Your task to perform on an android device: Open Shopclues app and search for Mens Multicolor T Shirts
Image 0: 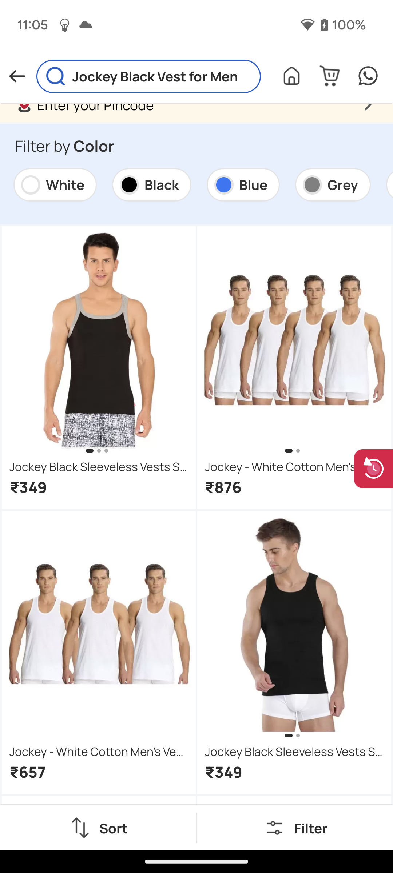
Open ShopClues app
Step 0: open app "ShopClues"
Image 1: 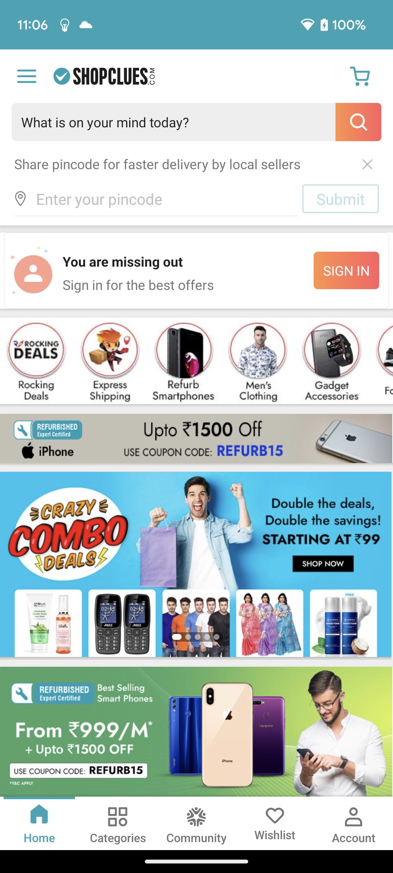
click on search icon at the top right corner of the screen
Step 1: click (196, 122)
Image 2: 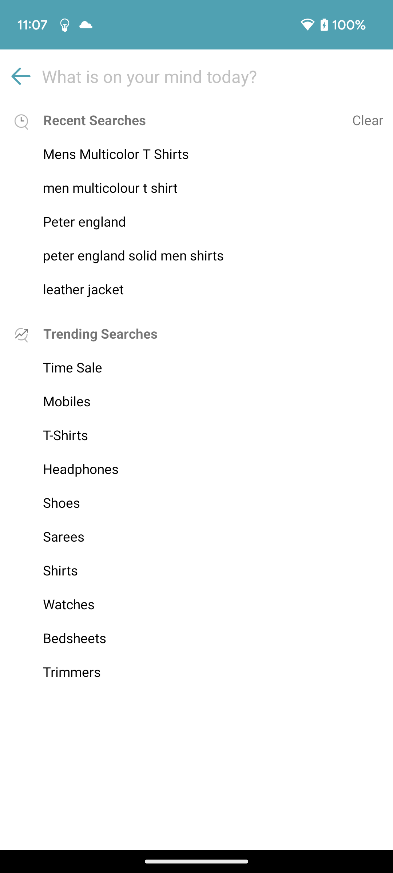
click on search bar
Step 2: click (196, 76)
Image 3: 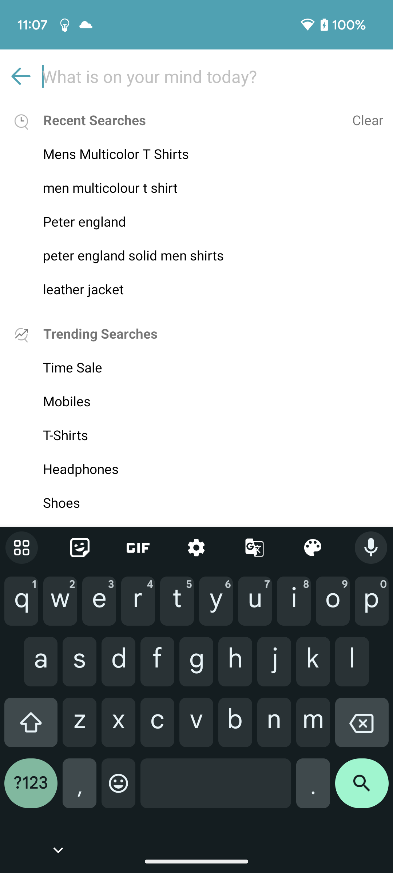
type Mens Multicolor T Shirts in search bar
Step 3: type "Mens Multicolor T Shirts"
Image 4: 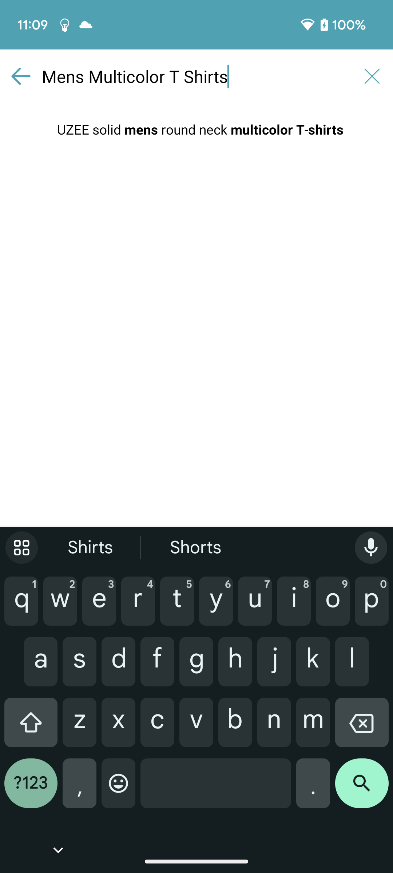
Click on search icon at the bottom right corner of the screen
Step 4: click (362, 789)
Image 5: 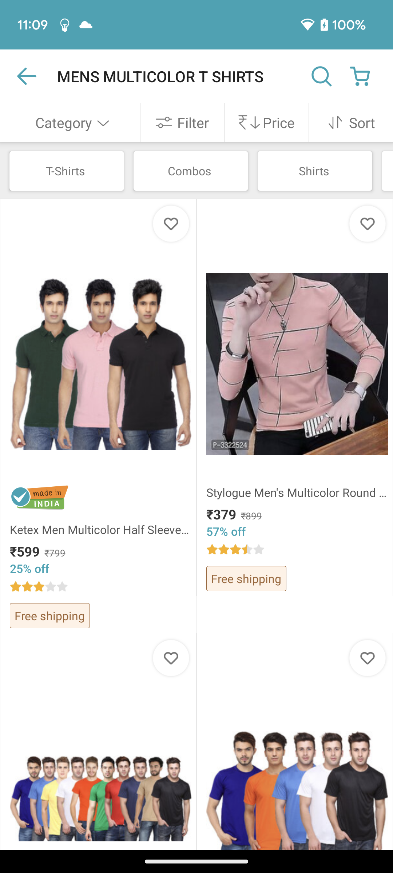
Scroll down to view more
Step 5: scroll down